Your task to perform on an android device: I want to buy a pair of Chelsea boots for me, so search for Chelsea boot in the H&M app.
Image 0: 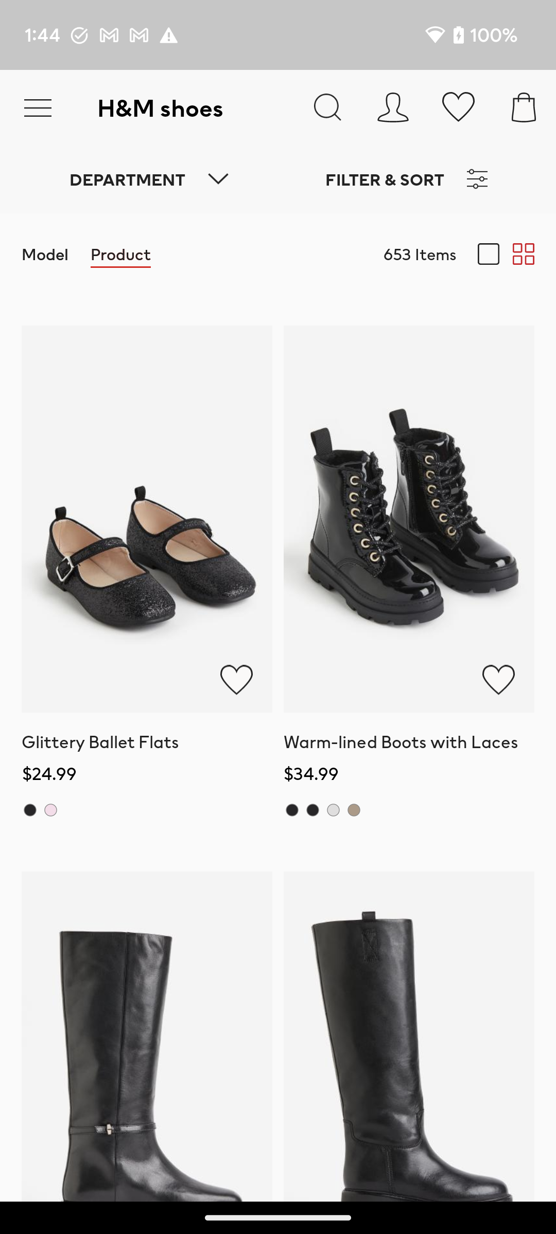
Click on the search icon at the top of the screen to search for the boots
Step 0: click (328, 107)
Image 1: 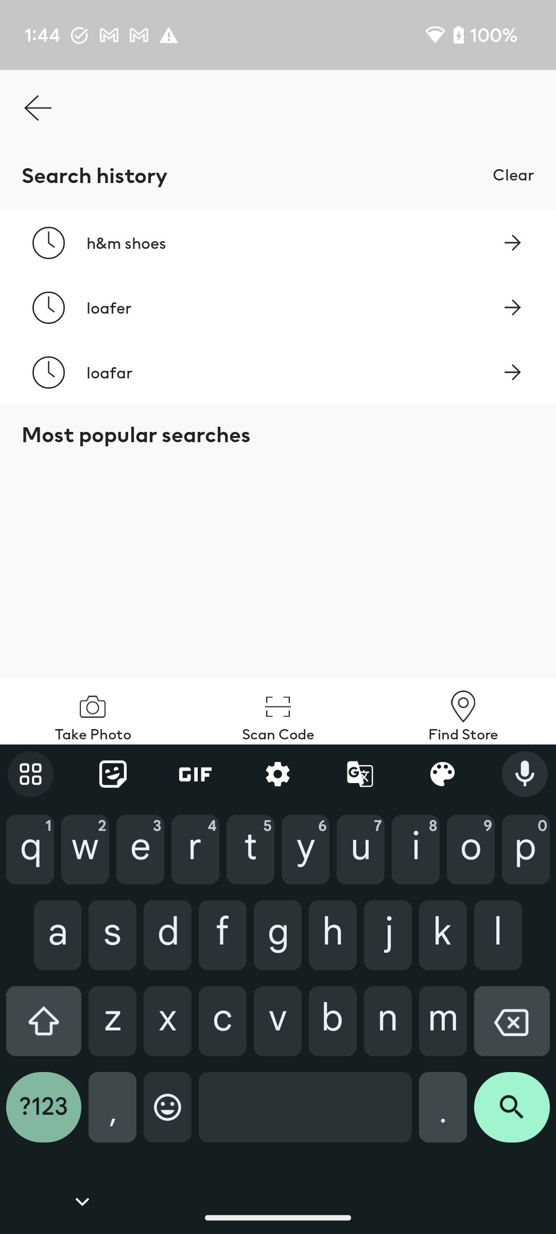
Type Chalsea boots in the search bar to search for the boots.
Step 1: type "Chalsea boots"
Image 2: 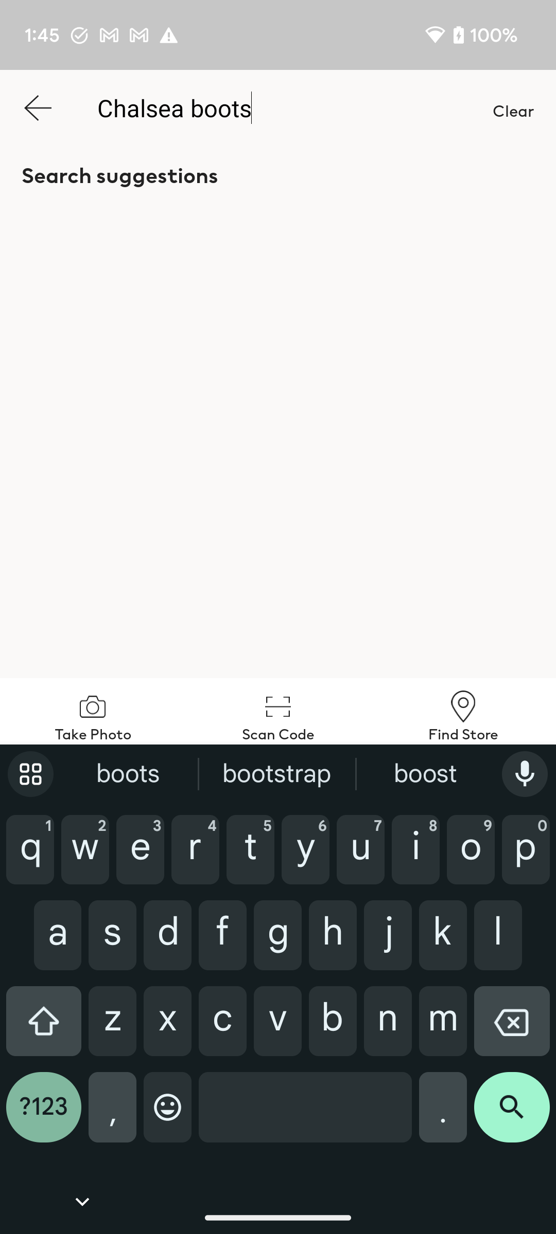
Click on the search icon at the bottom right corner of the screen to view the search result.
Step 2: click (512, 1115)
Image 3: 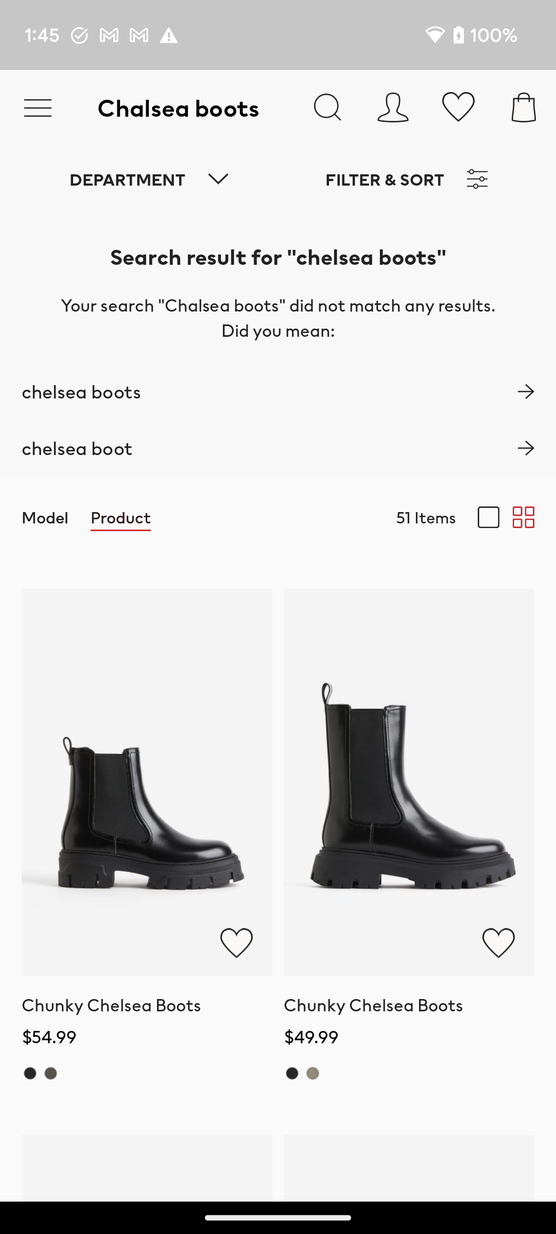
Scroll down to view more boots.
Step 3: scroll down